Your task to perform on an android device: Open the Sports direct app and search cycle lifeguard
Image 0: 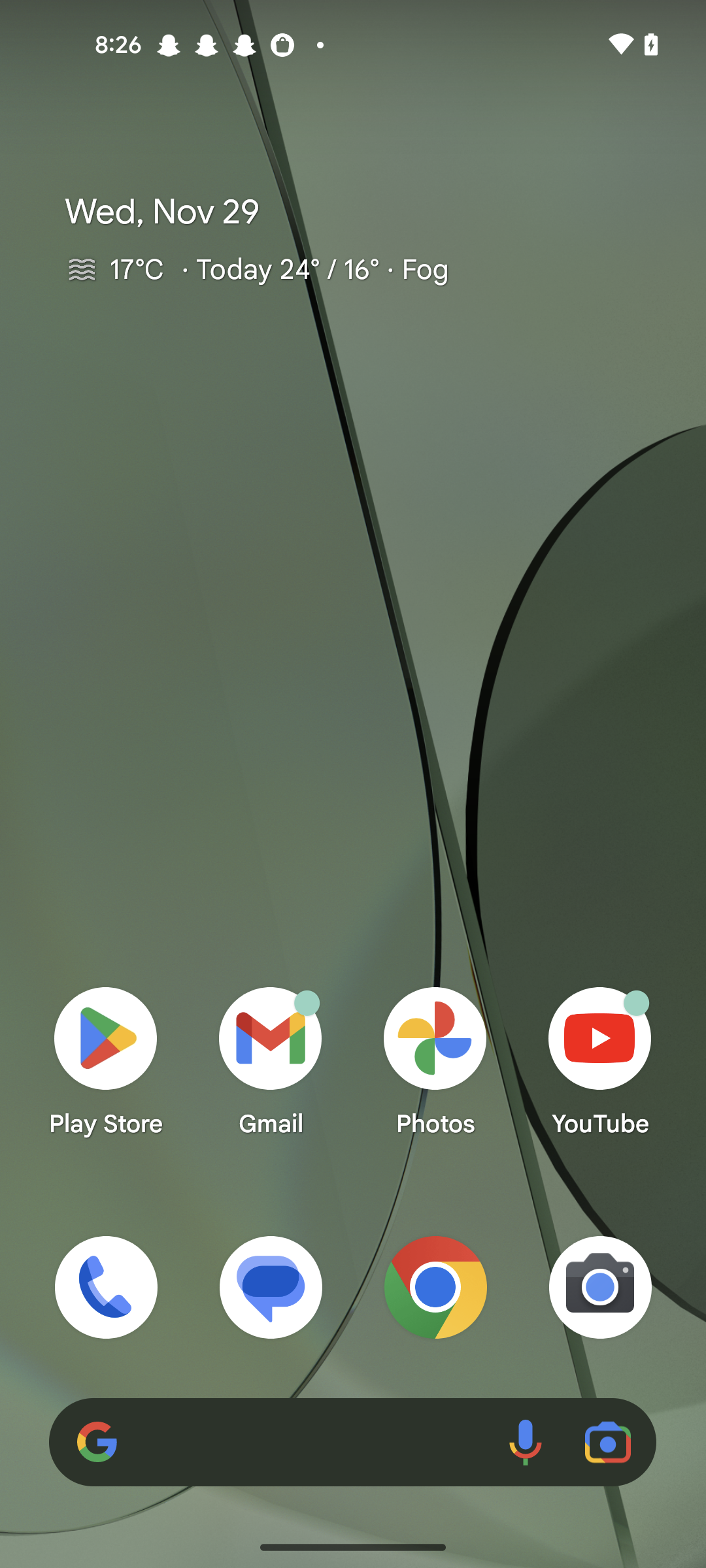
Step 0: open app "Sports Direct"
Image 1: 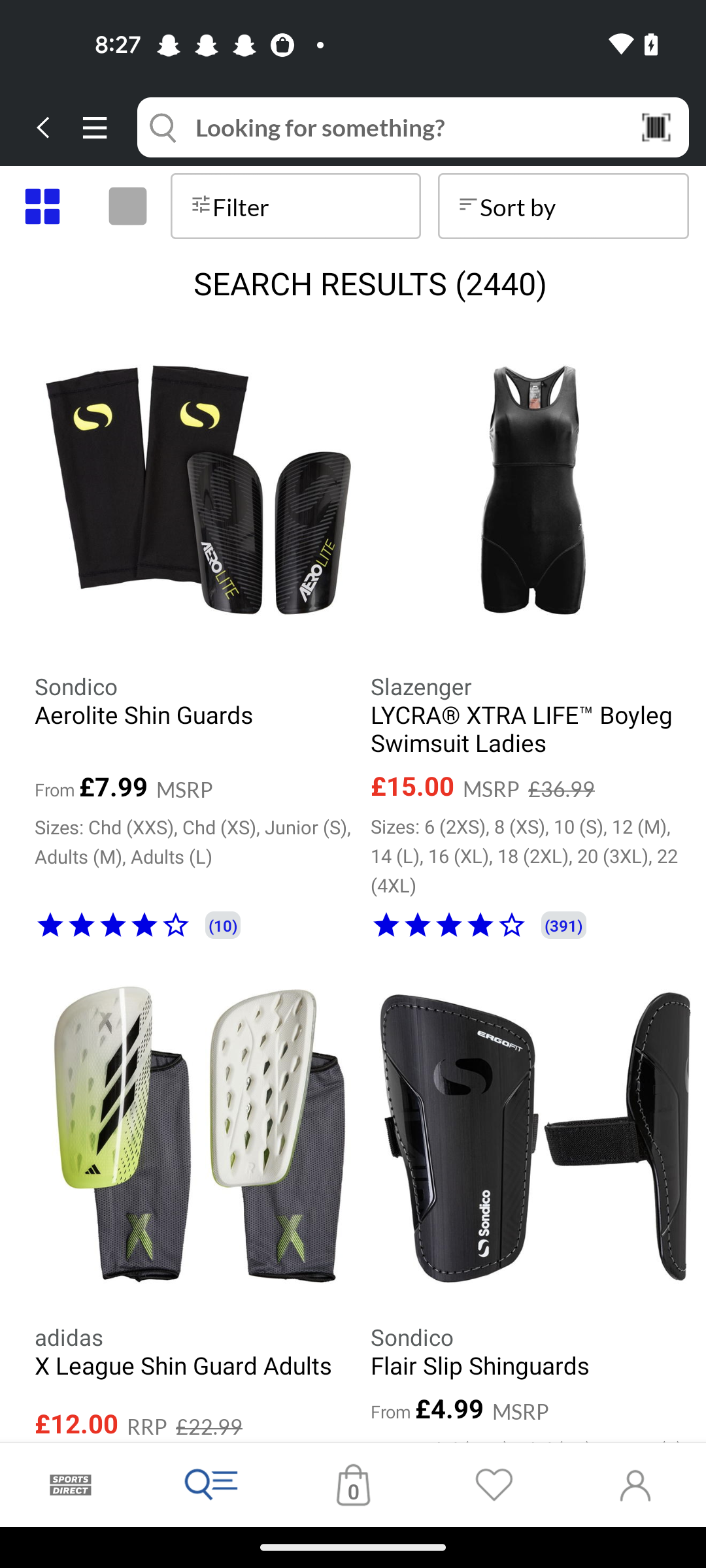
Click on the search bar
Step 1: click (439, 127)
Image 2: 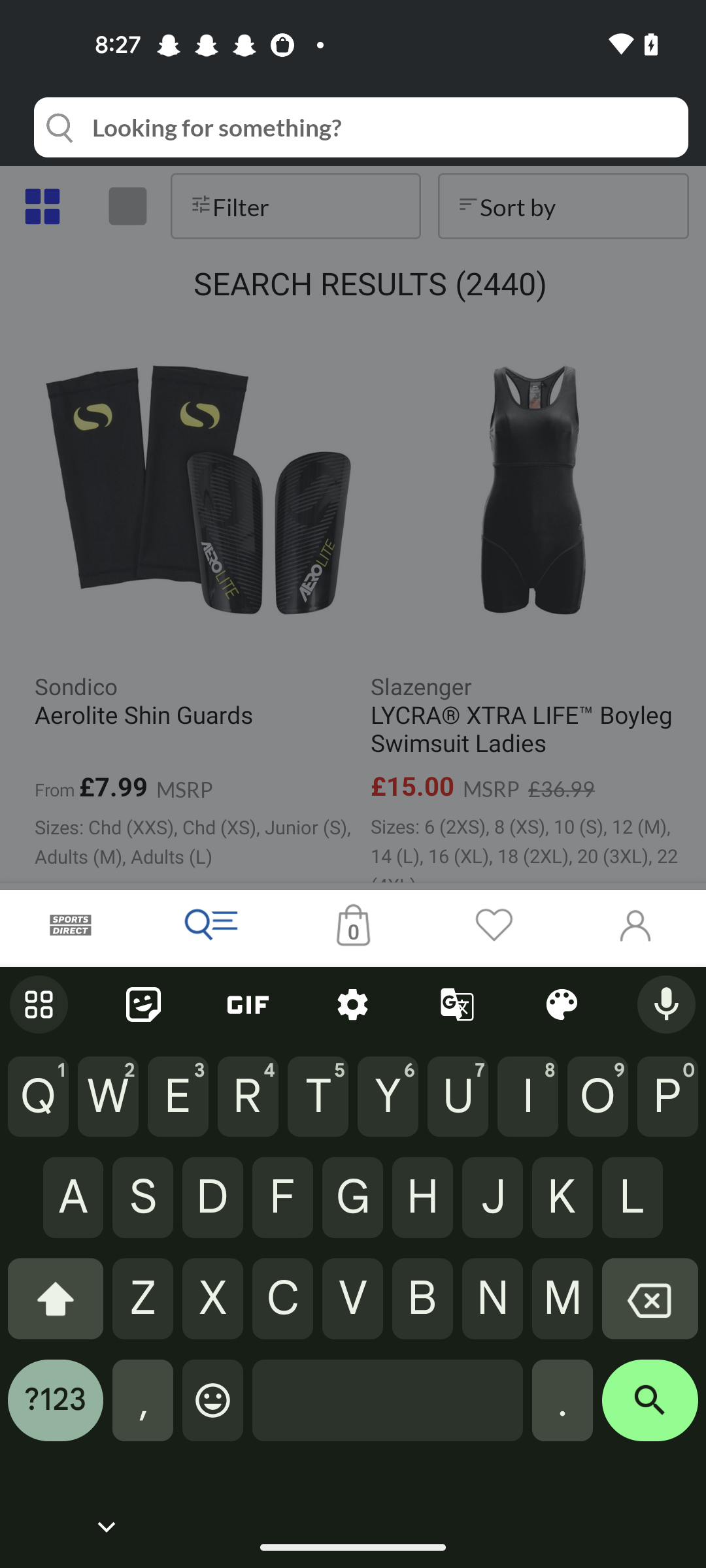
Enter a product as cycle lifeguard
Step 2: type "cycle lifeguard"
Image 3: 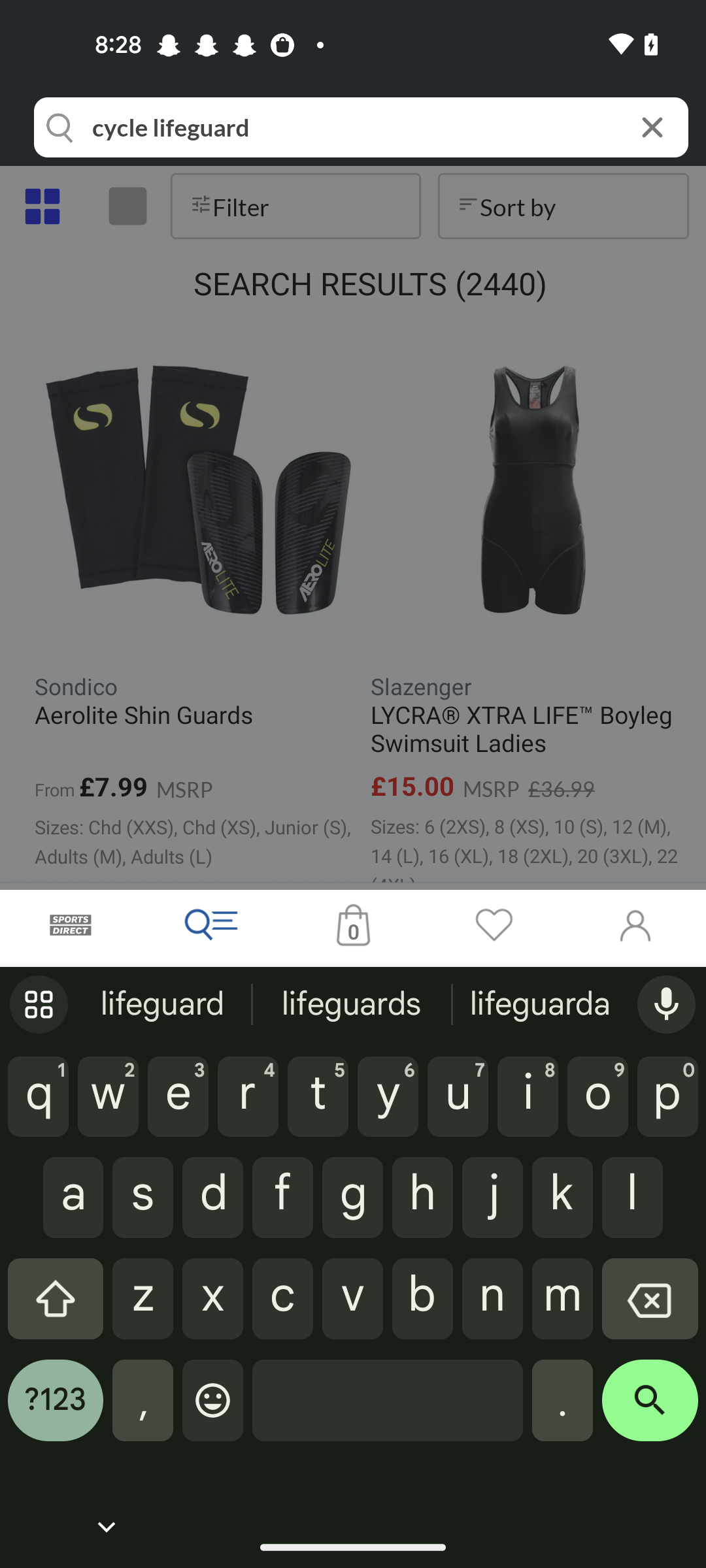
Click on the search icon at the bottom right corner of the screen 
Step 3: click (650, 1410)
Image 4: 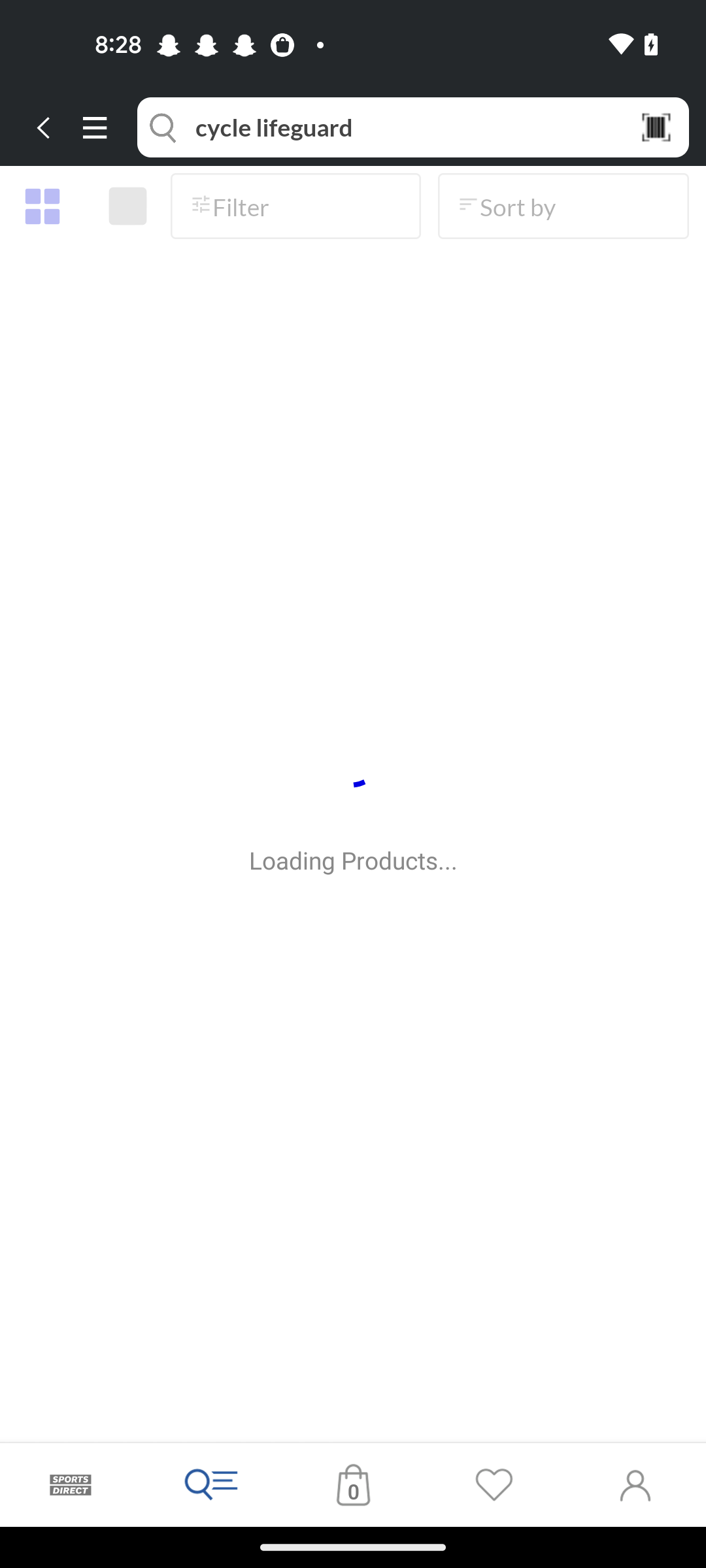
Click on the search icon at the bottom right corner of the screen 
Step 4: wait